Your task to perform on an android device: Export all reminders to Google Drive in the Reminder app.
Image 1: 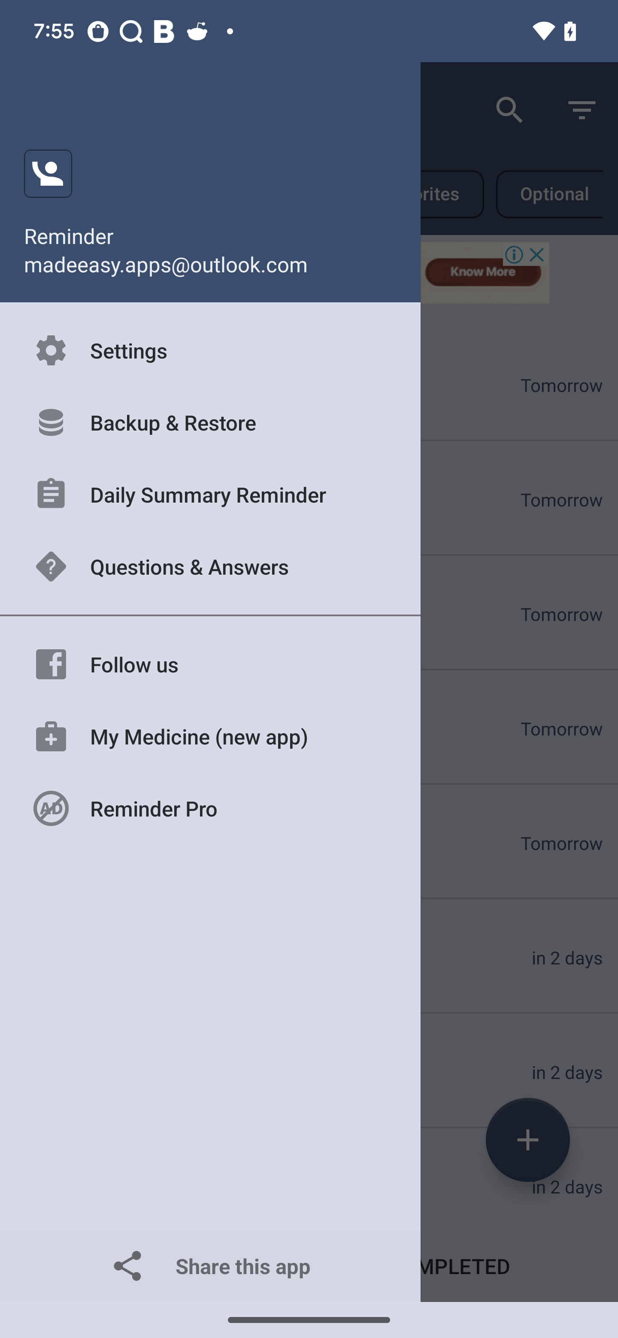
Click on the backup&restore option
Step 1: click (210, 422)
Image 3: 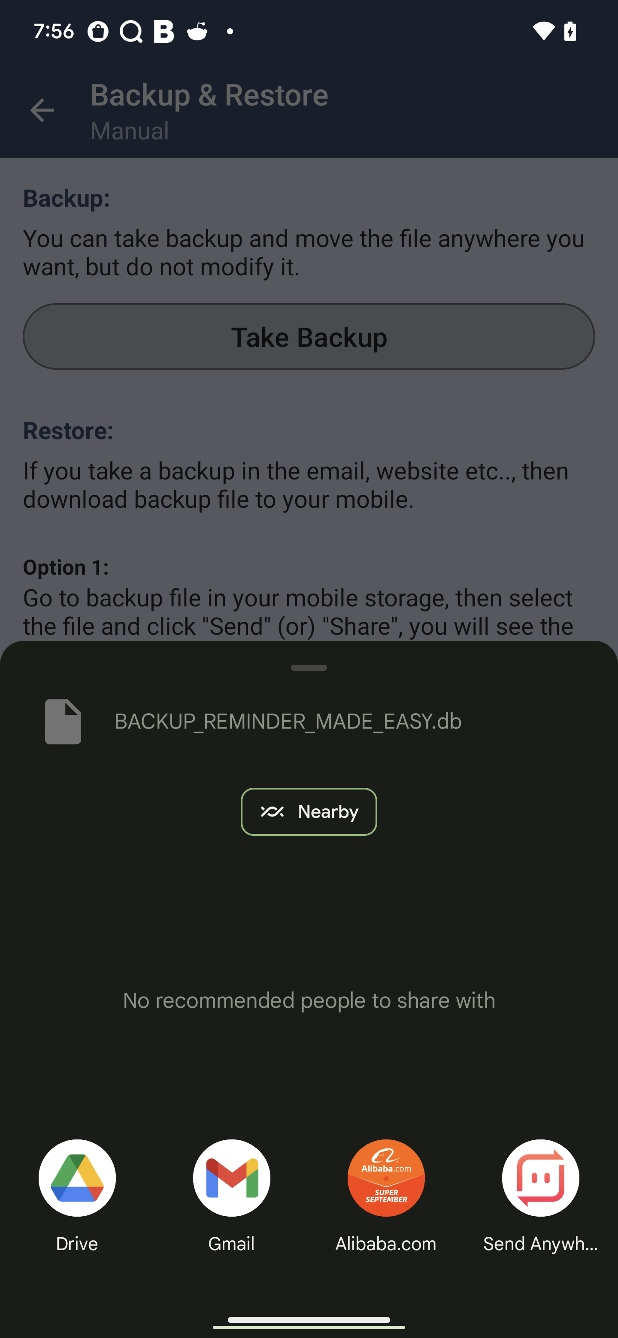
Click on the drive option
Step 3: click (108, 1176)